Your task to perform on an android device: To avoid any mismatch in the coffee preferences, I want to add a reference photo to my grocery list for coffee.
Image 0: 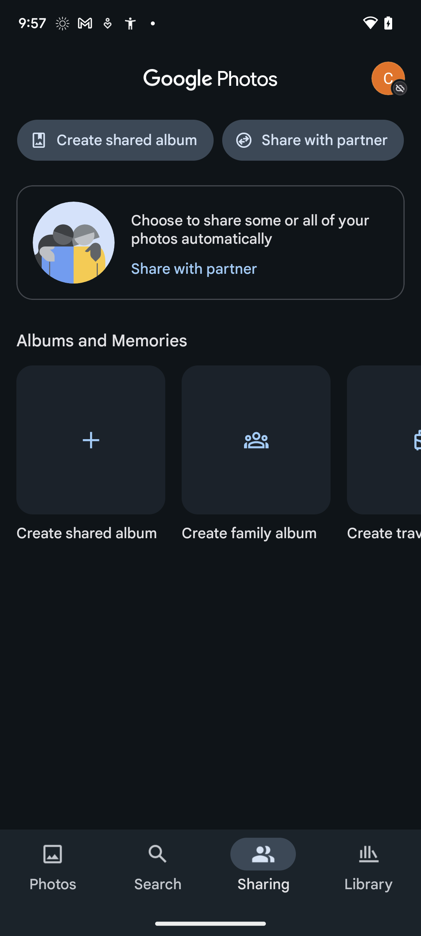
Open the Notes app.
Step 0: open app "Notes"
Image 1: 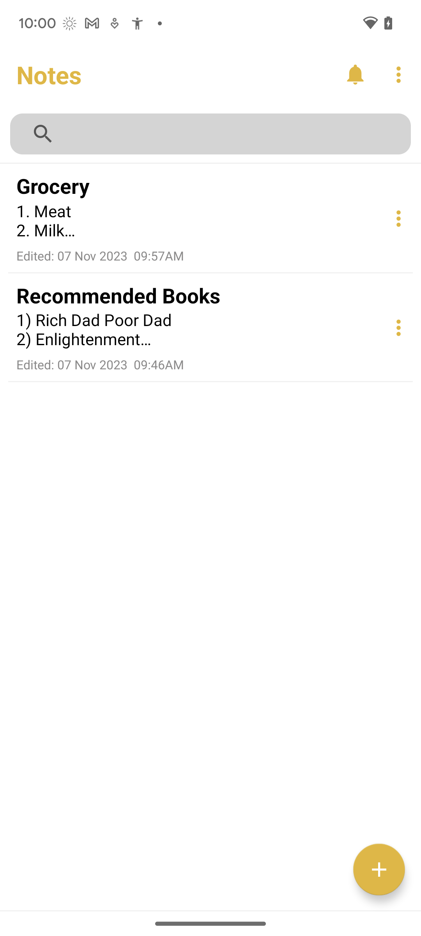
Click on the first option.
Step 1: click (210, 218)
Image 2: 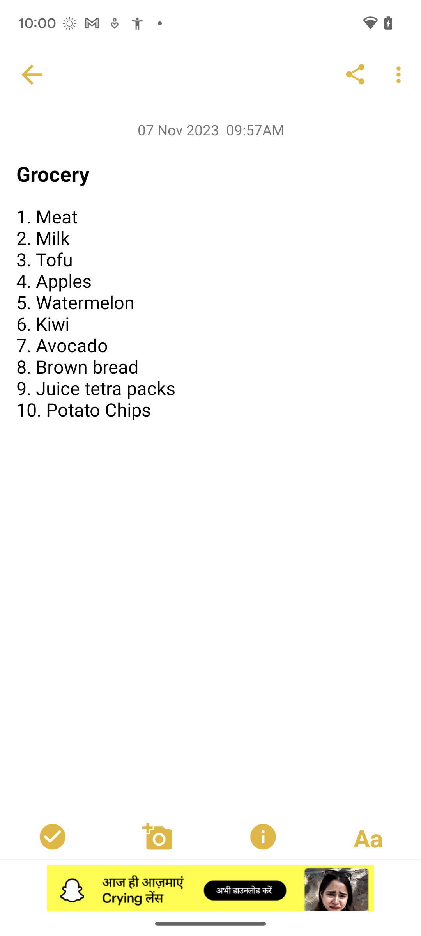
Click on the camera button from the bottom bar.
Step 2: click (158, 837)
Image 3: 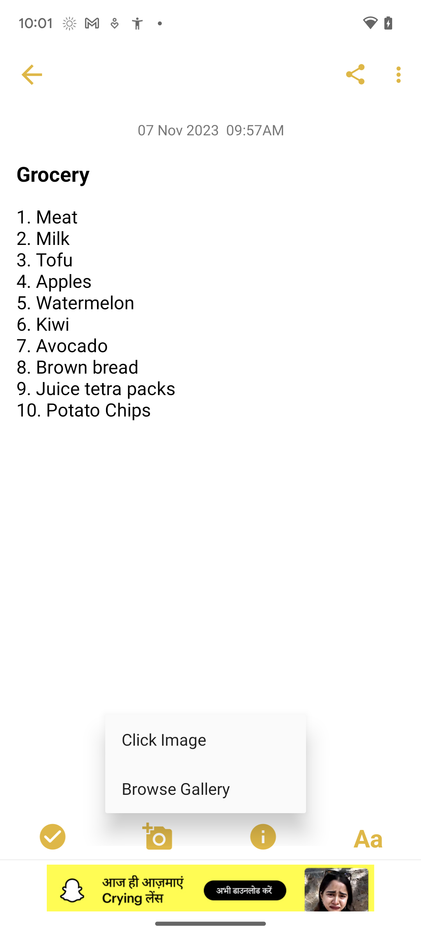
Click on the browse gallery option.
Step 3: click (205, 788)
Image 4: 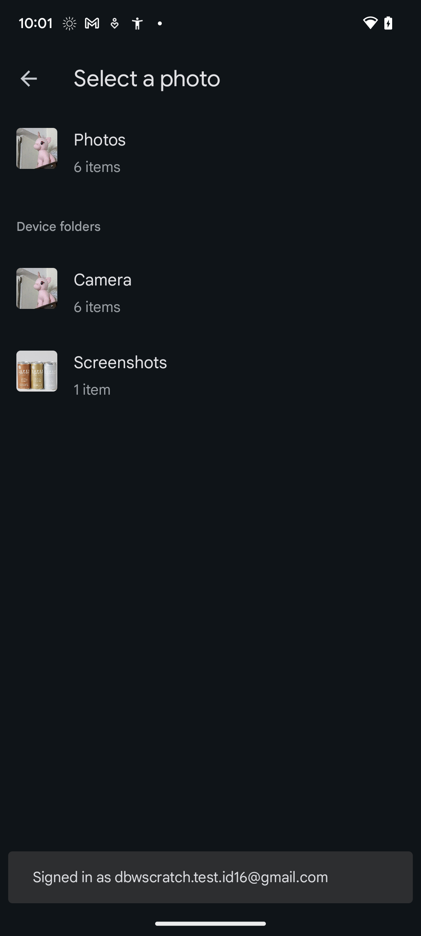
Click on the screenshots folder.
Step 4: click (210, 376)
Image 5: 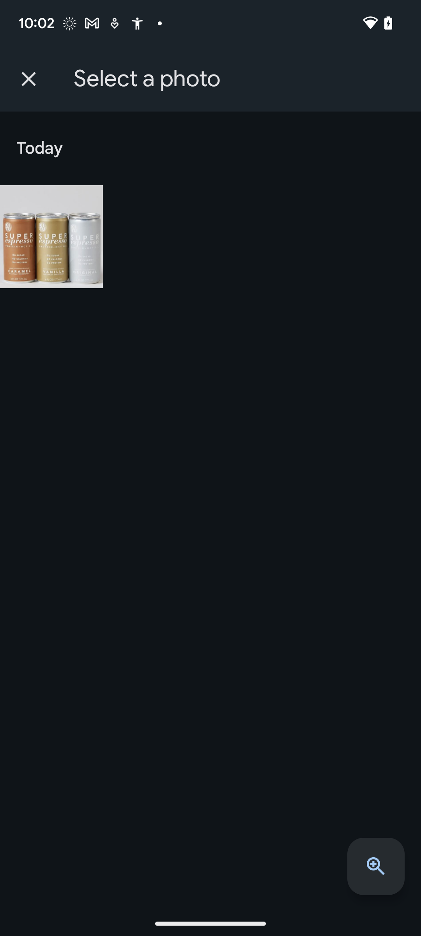
Choose the photo by clicking on it.
Step 5: click (51, 237)
Image 6: 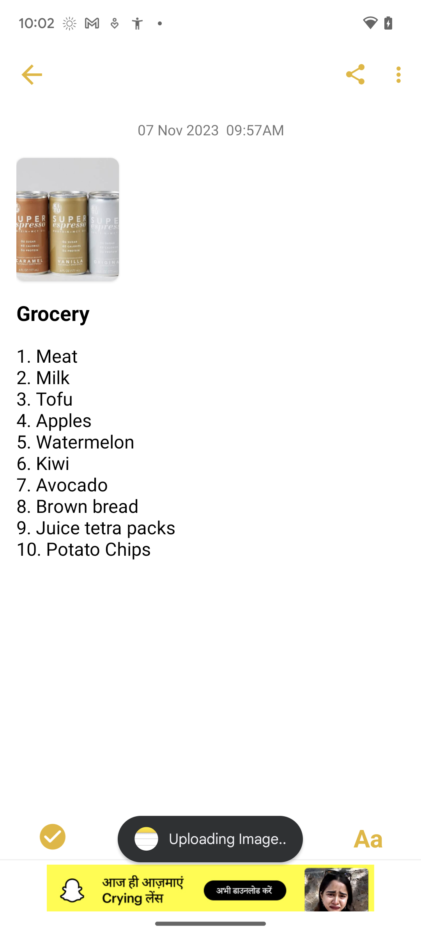
Click on the arrow back button to save this edit.
Step 6: click (32, 74)